Your task to perform on an android device: Get the walking directions from Detroit to Wheat & Rye Steak House in the Maps app
Image 0: 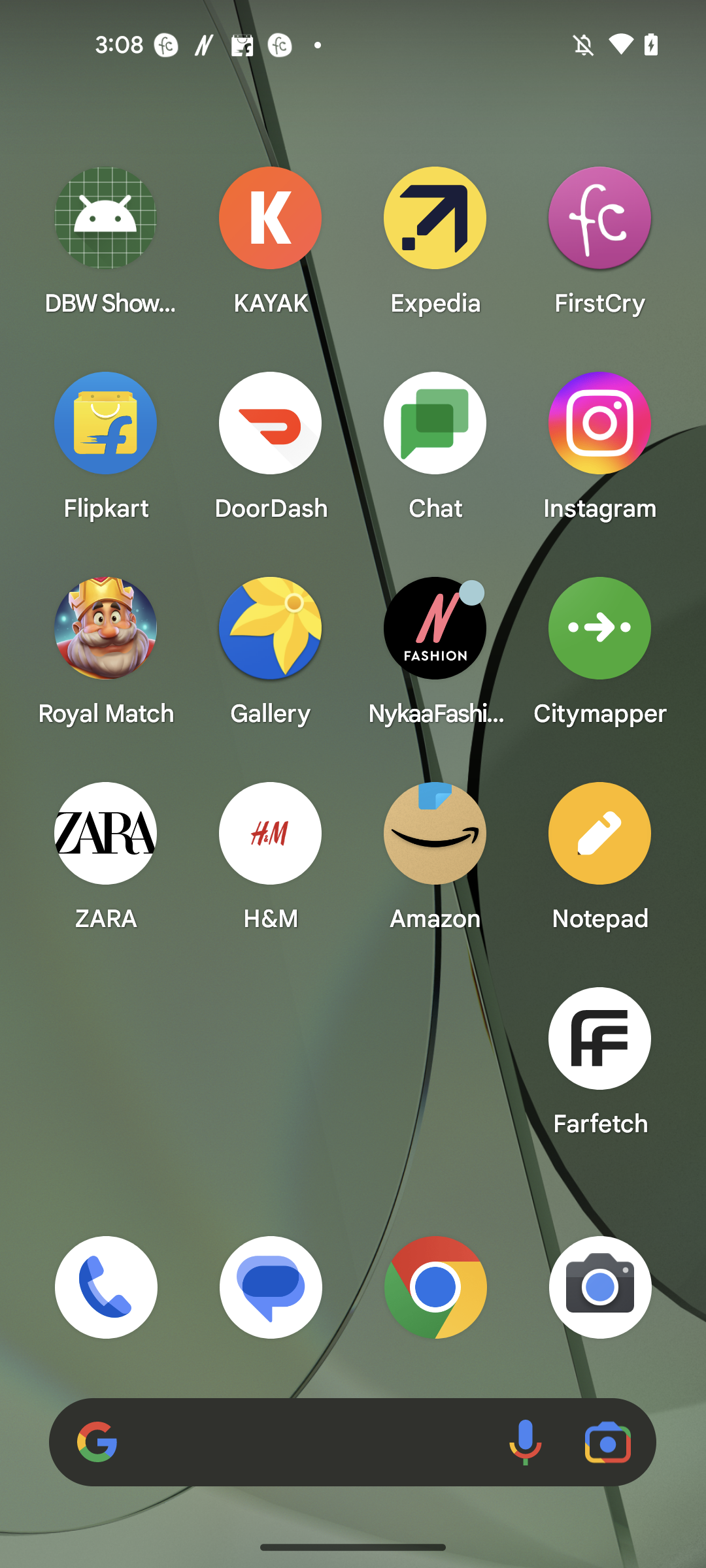
Open the Maps app
Step 0: open app "Maps"
Image 1: 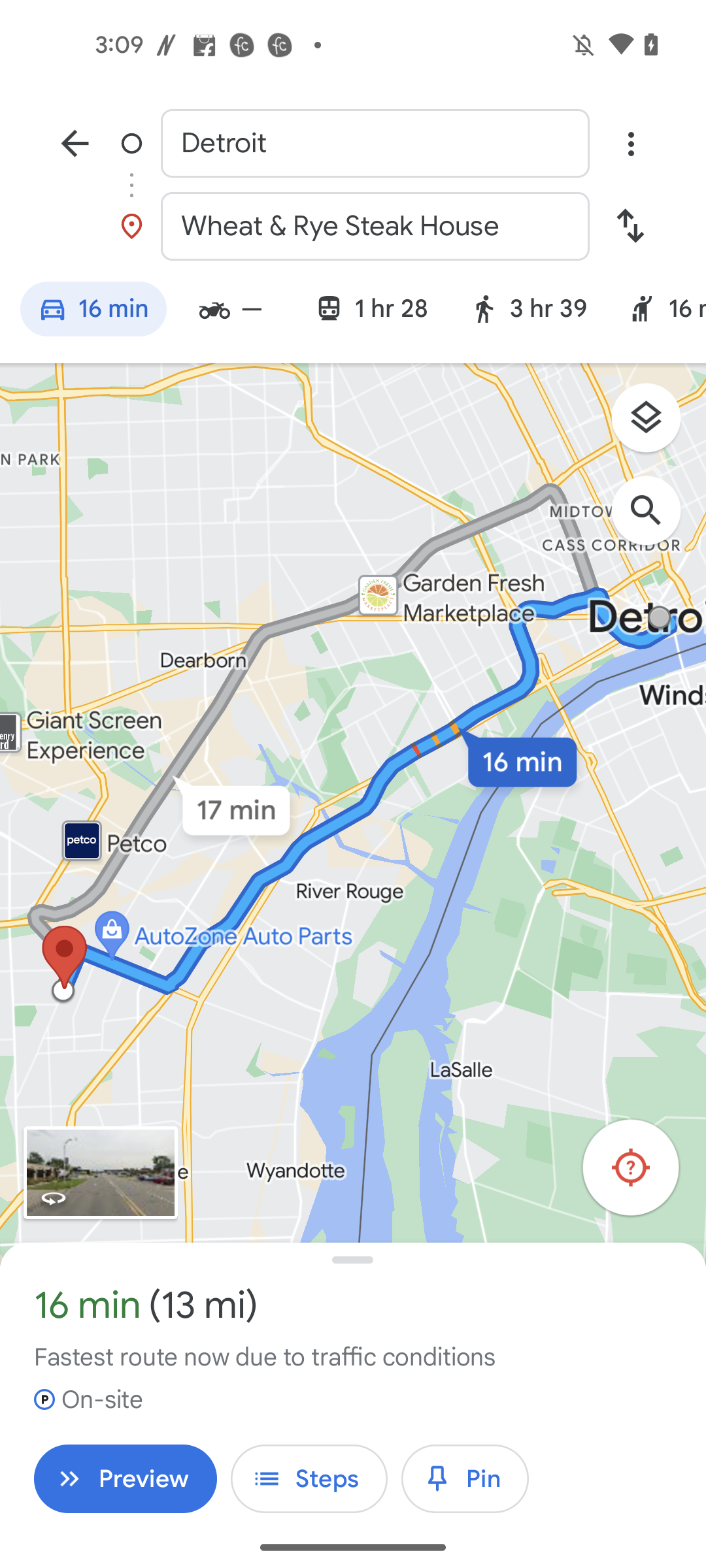
Click on the walking travelling mode
Step 1: click (548, 308)